Your task to perform on an android device: Open the Pregnancy app & track the weight
Image 0: 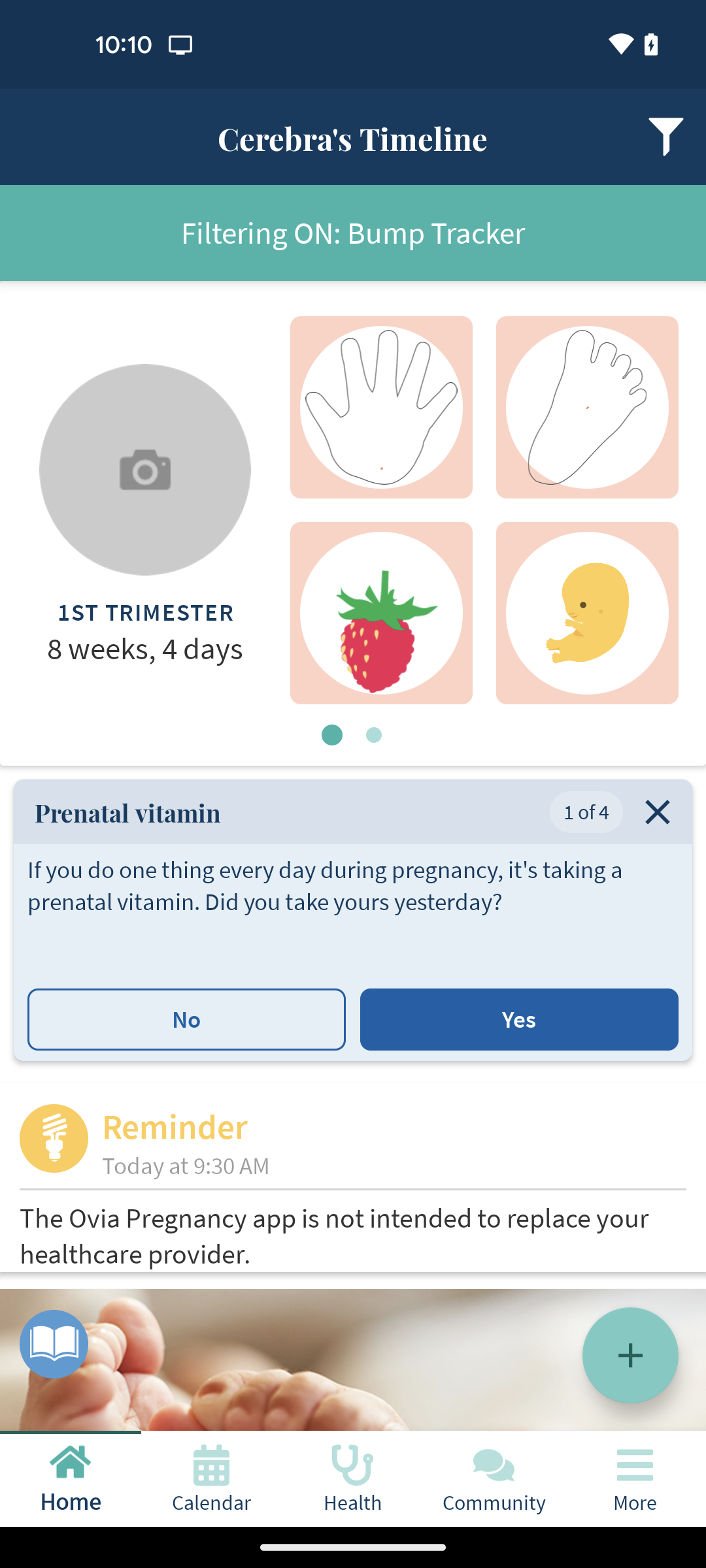
open the Pregnancy app
Step 0: open app "Pregnancy"
Image 2: 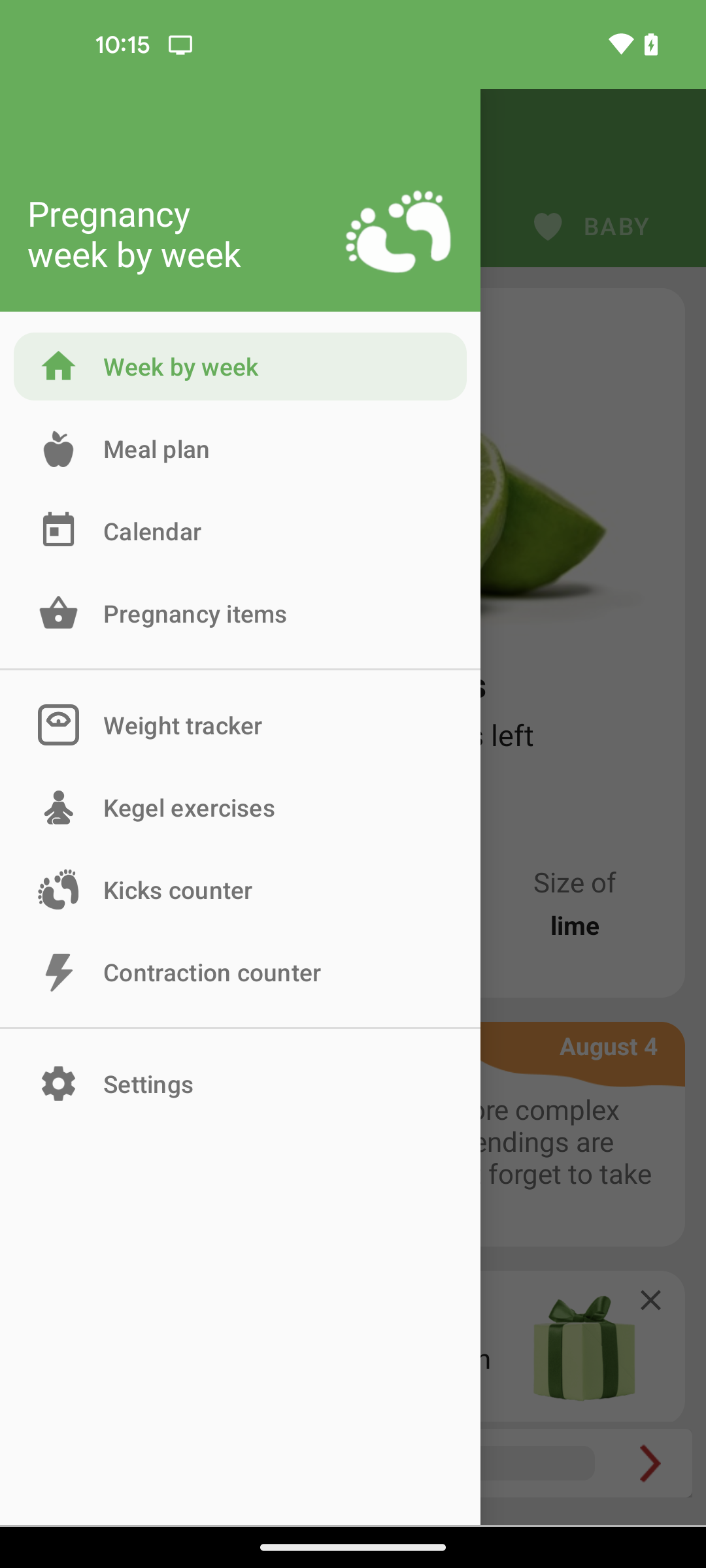
click on the Weight Tracker option
Step 2: click (353, 734)